Your task to perform on an android device: I want to add a wooden table to my living room. Search for HOOBRO wooden side tables on the eBay app.
Image 0: 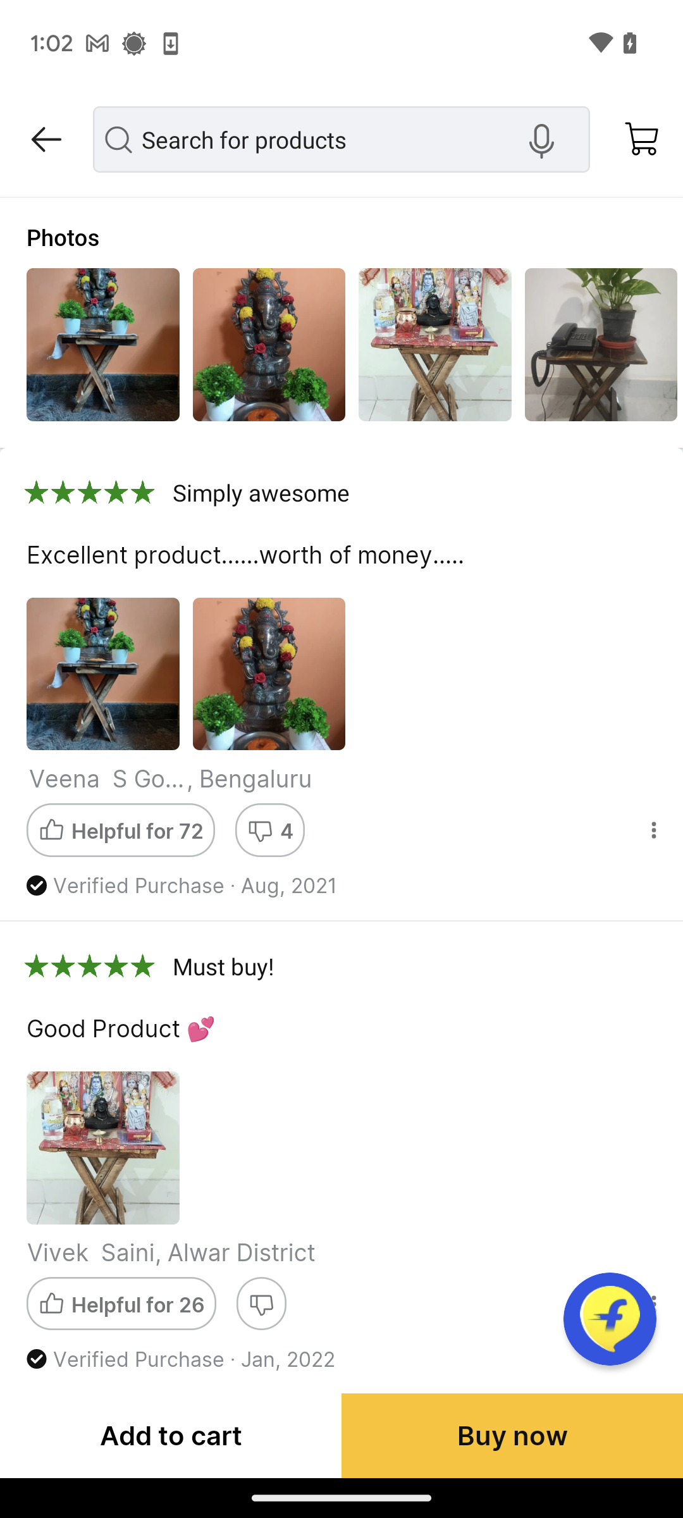
Open the eBay app.
Step 0: open app "eBay"
Image 1: 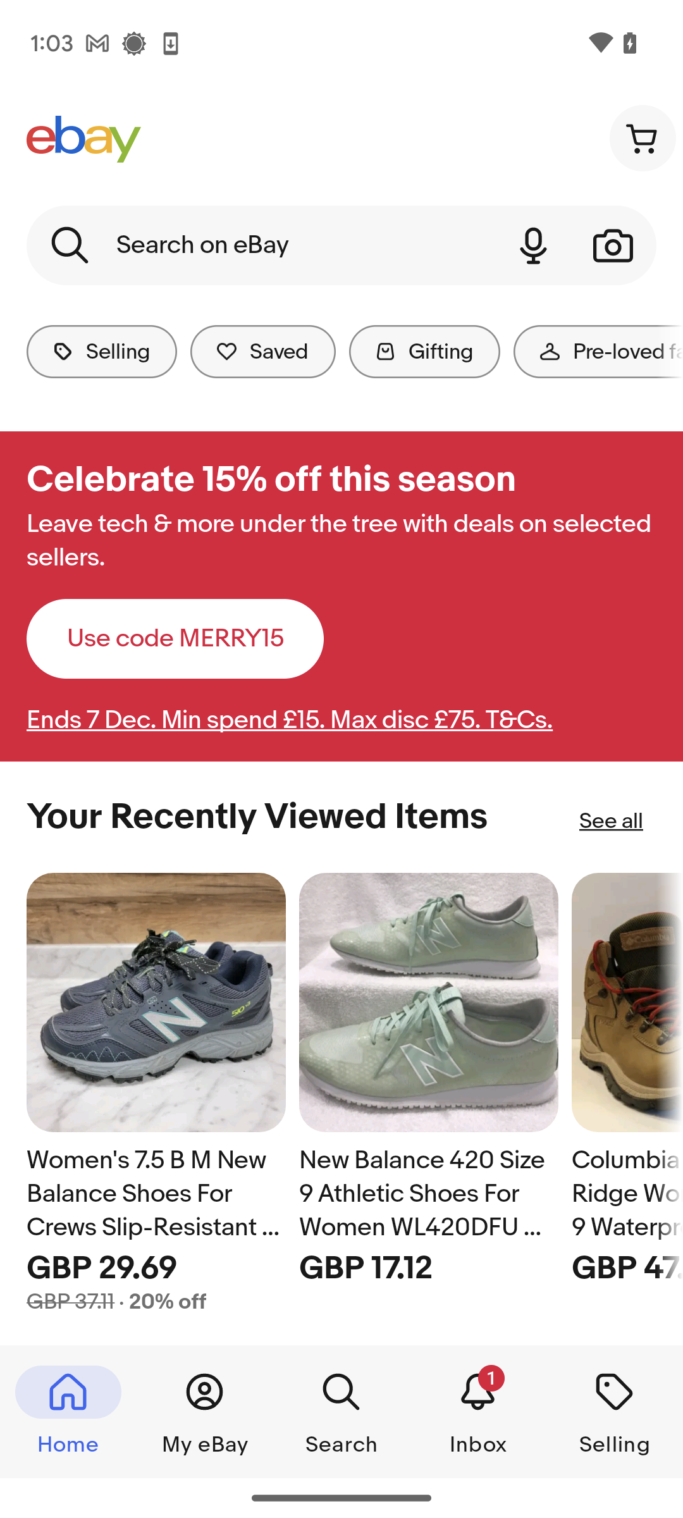
Click on the search bar at the top of the screen.
Step 1: click (261, 245)
Image 2: 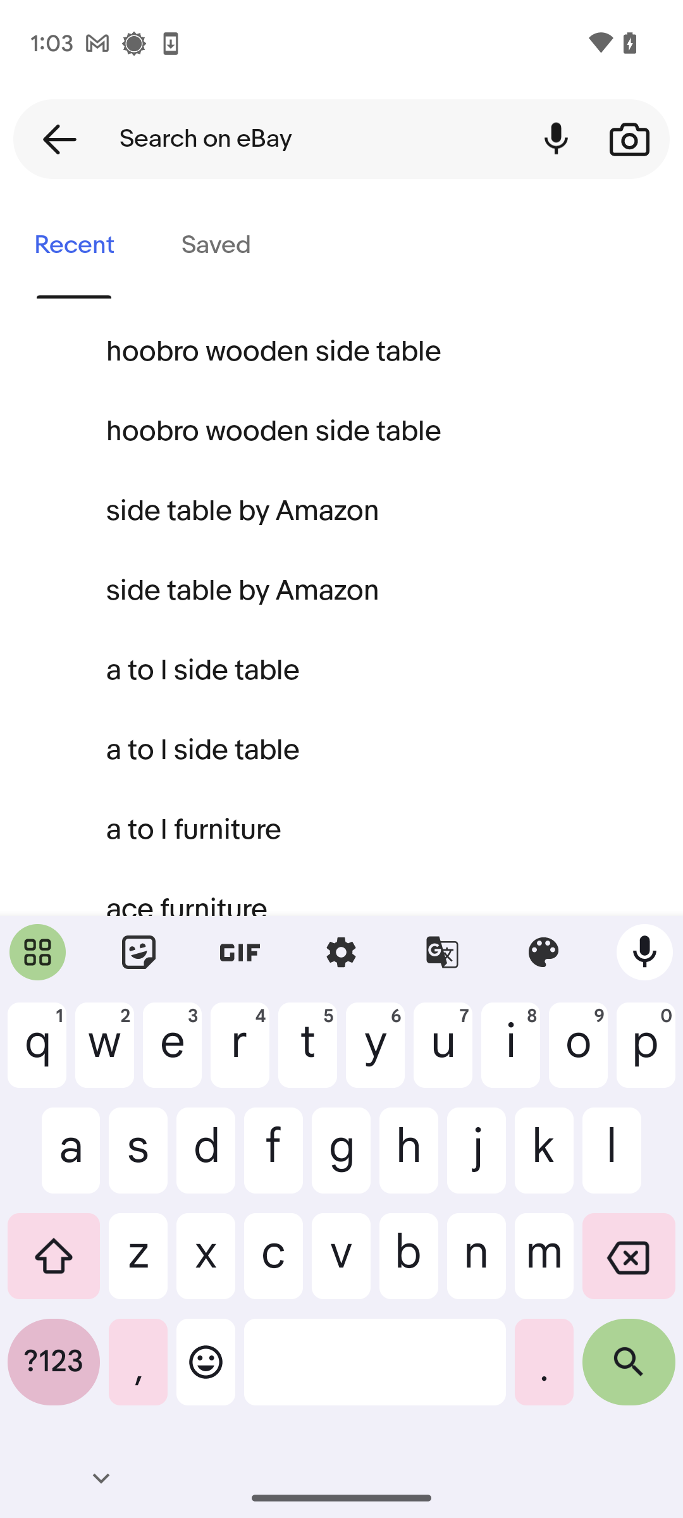
Type in HOOBRO wooden side tables.
Step 2: type "HOOBRO wooden side tables"
Image 3: 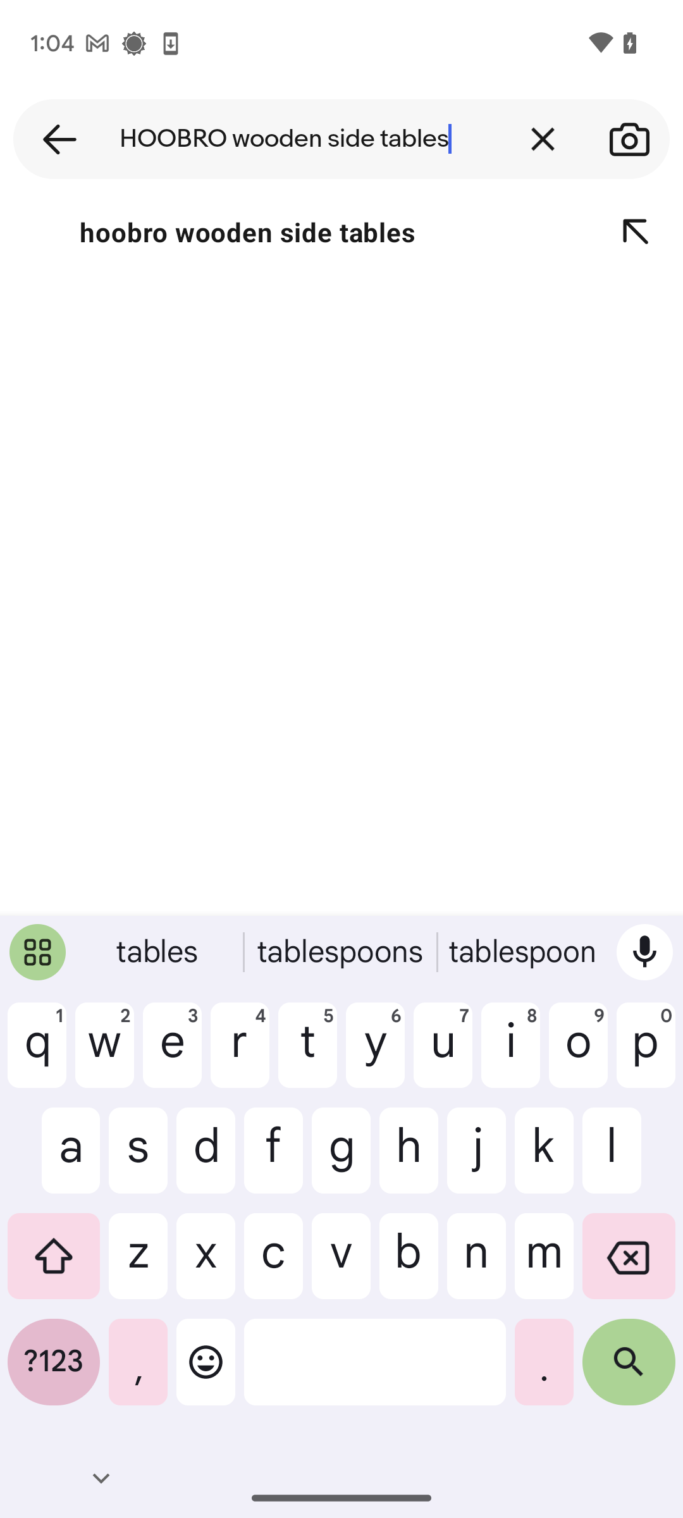
Click on the search button at the bottom-right of the keyboard.
Step 3: click (629, 1372)
Image 4: 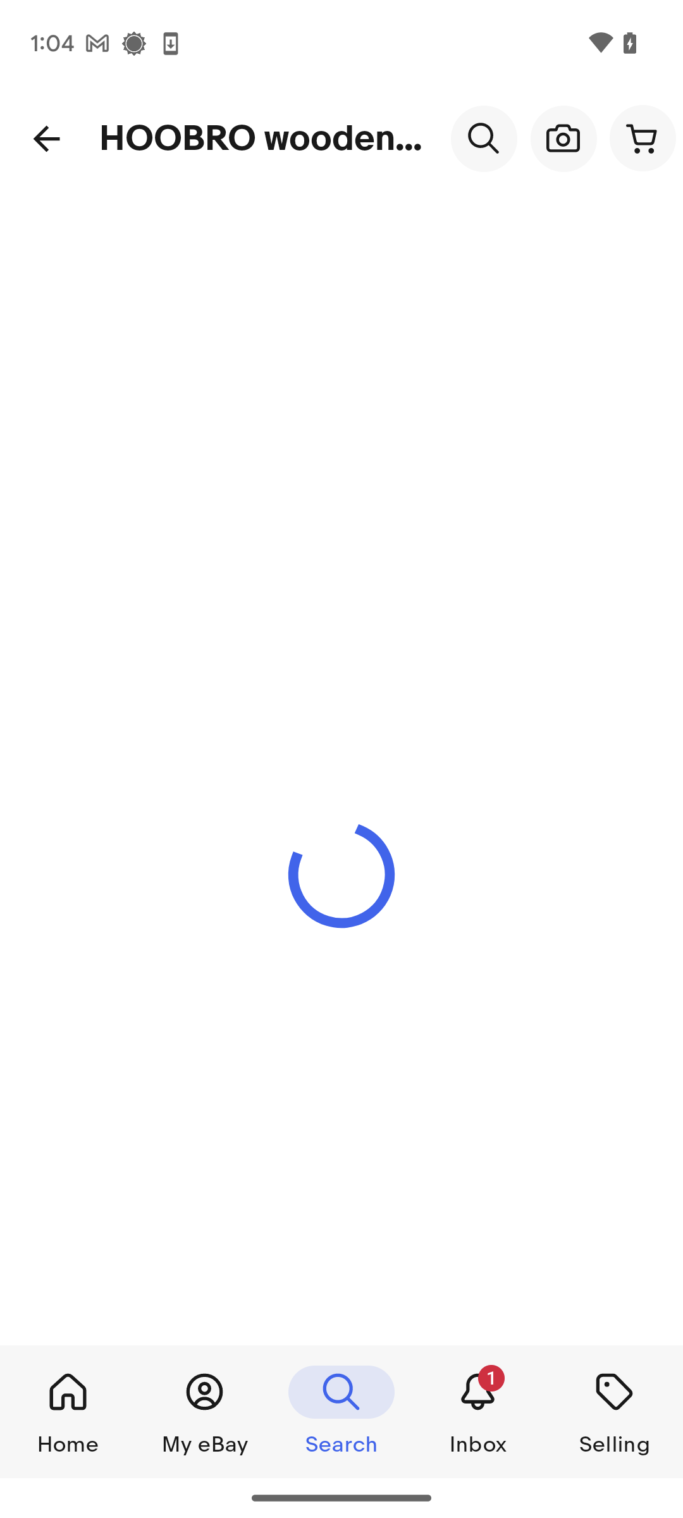
Click on the search button at the bottom-right of the keyboard.
Step 4: wait